Your task to perform on an android device: I want to search for a kitchen stories email from my Gmail inbox.
Image 0: 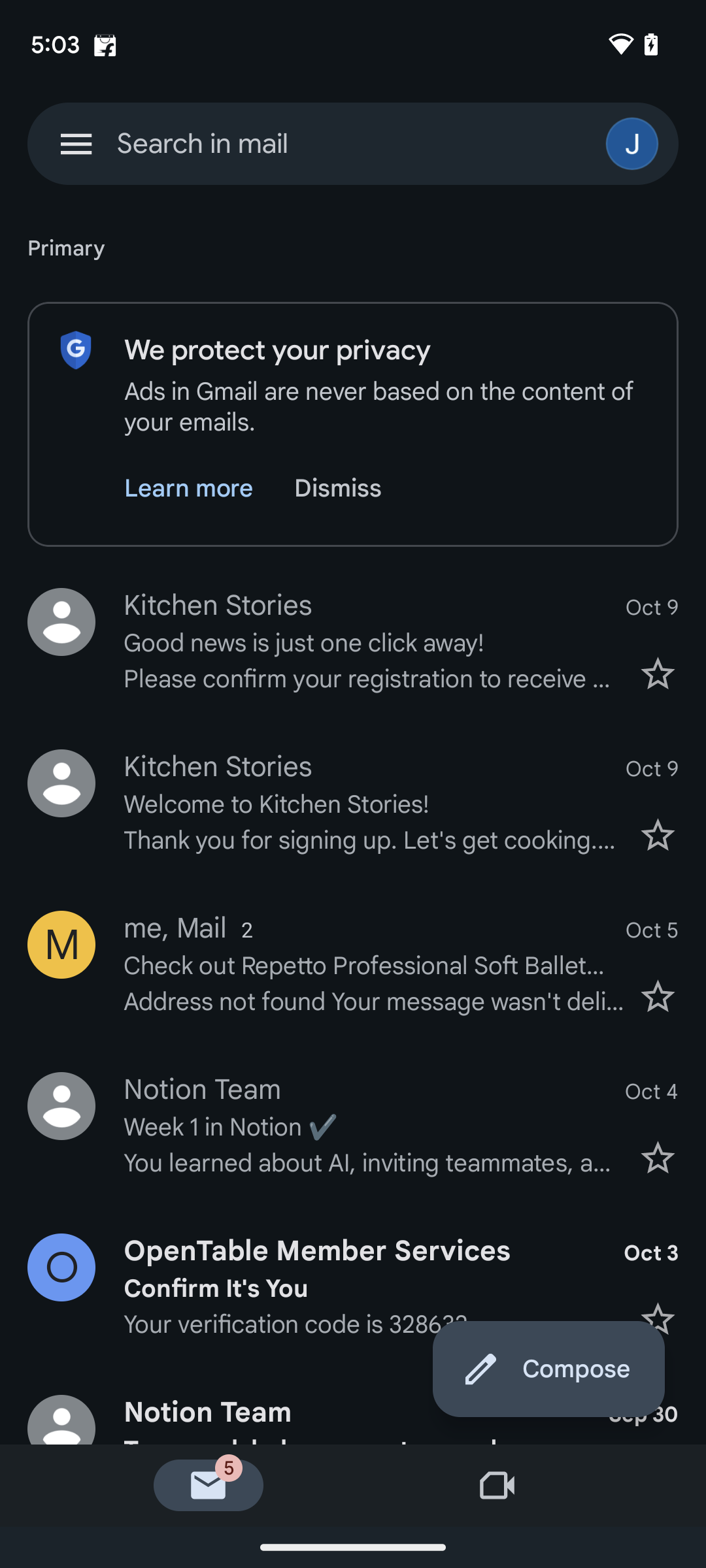
Tap on the search bar at the top of the screen.
Step 0: click (203, 143)
Image 2: 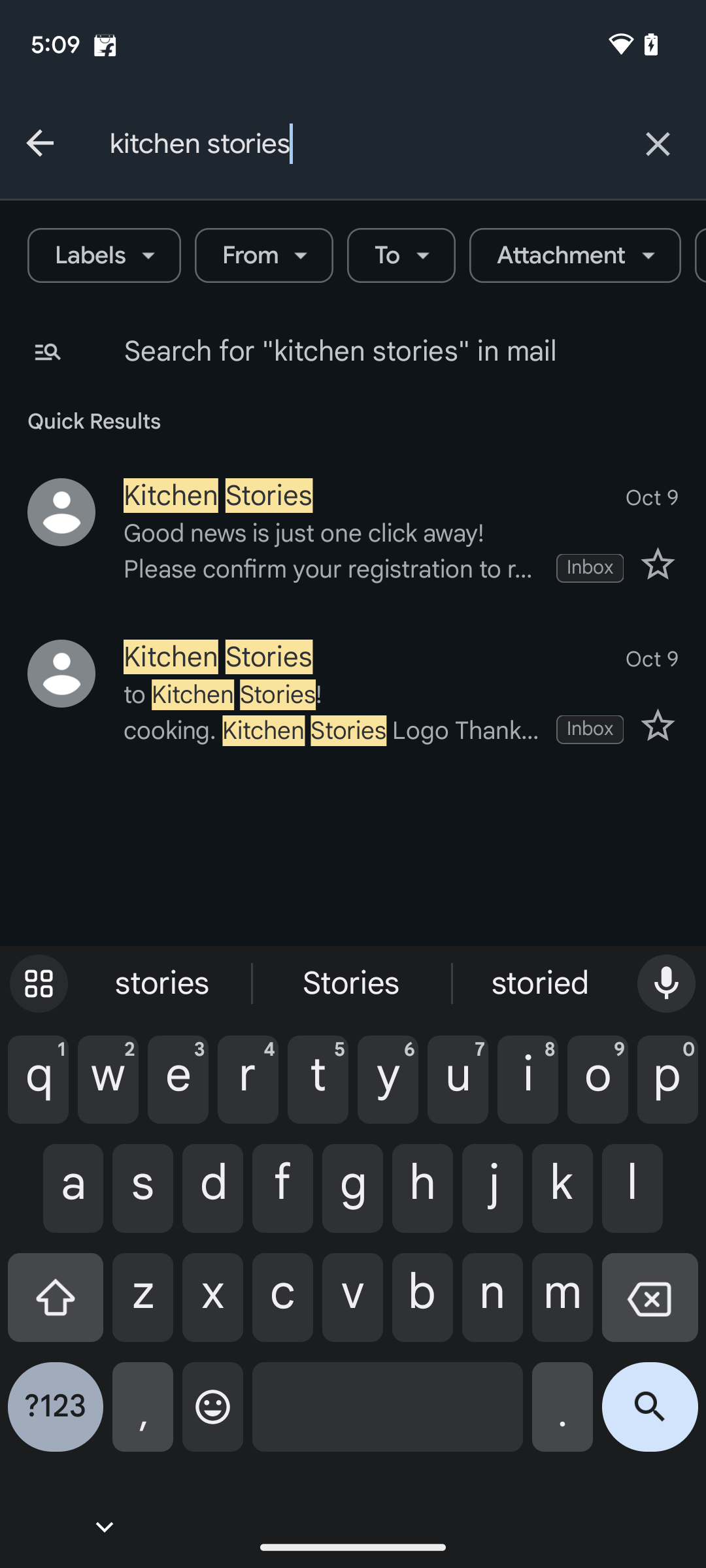
Tap on the search icon at the bottom of the screen.
Step 2: click (650, 1417)